Your task to perform on an android device: I'm going to start studying Portuguese so I can do something productive with my time. I've made the decision to study Portuguese using the Babbel app.
Image 0: 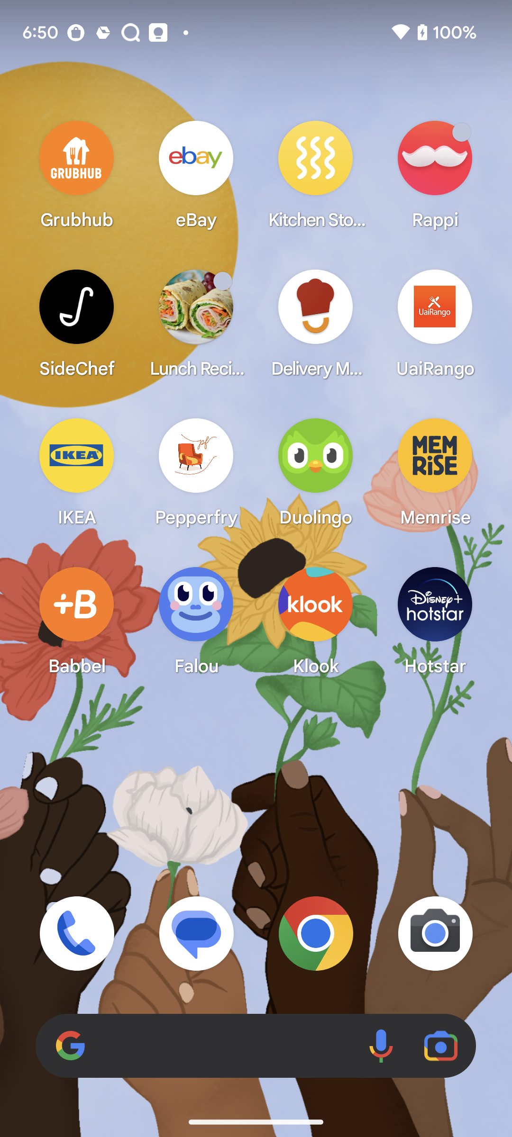
Open Babbel app
Step 0: open app "Babbel"
Image 1: 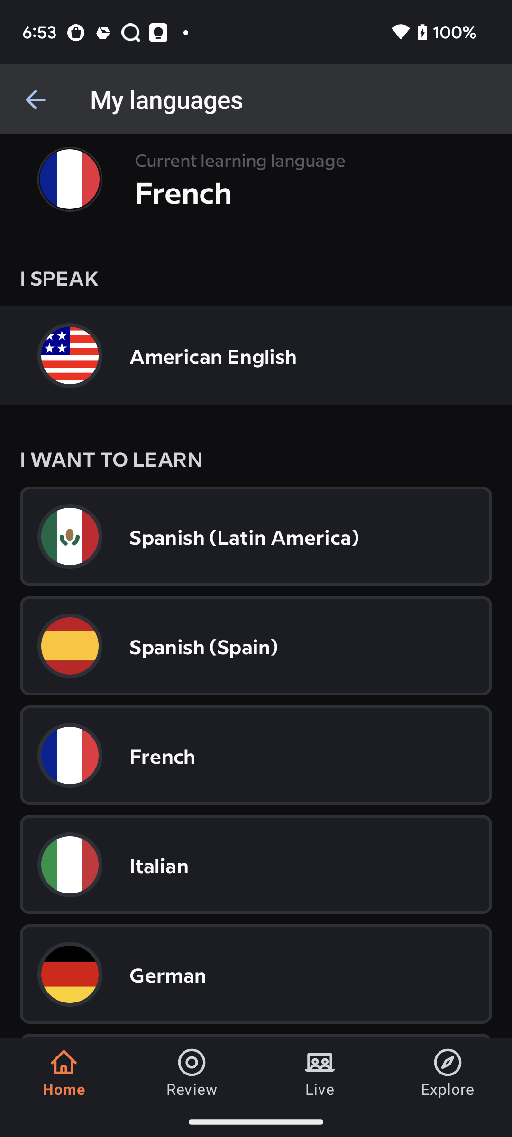
swipe up 
Step 1: scroll down
Image 2: 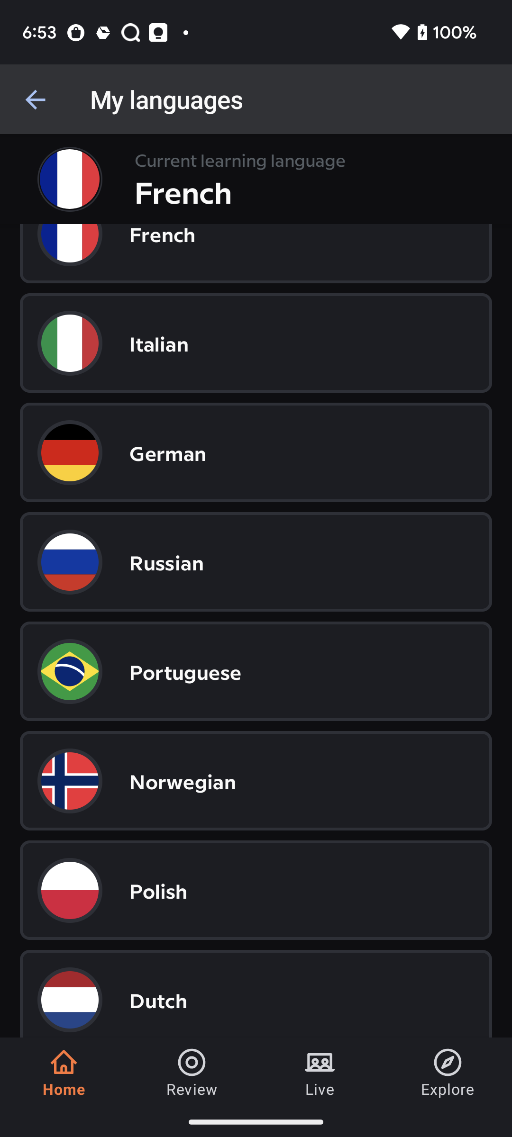
Select portuguese
Step 2: click (185, 671)